Your task to perform on an android device: Open the TickTick app and sort the tasks by due date.
Image 0: 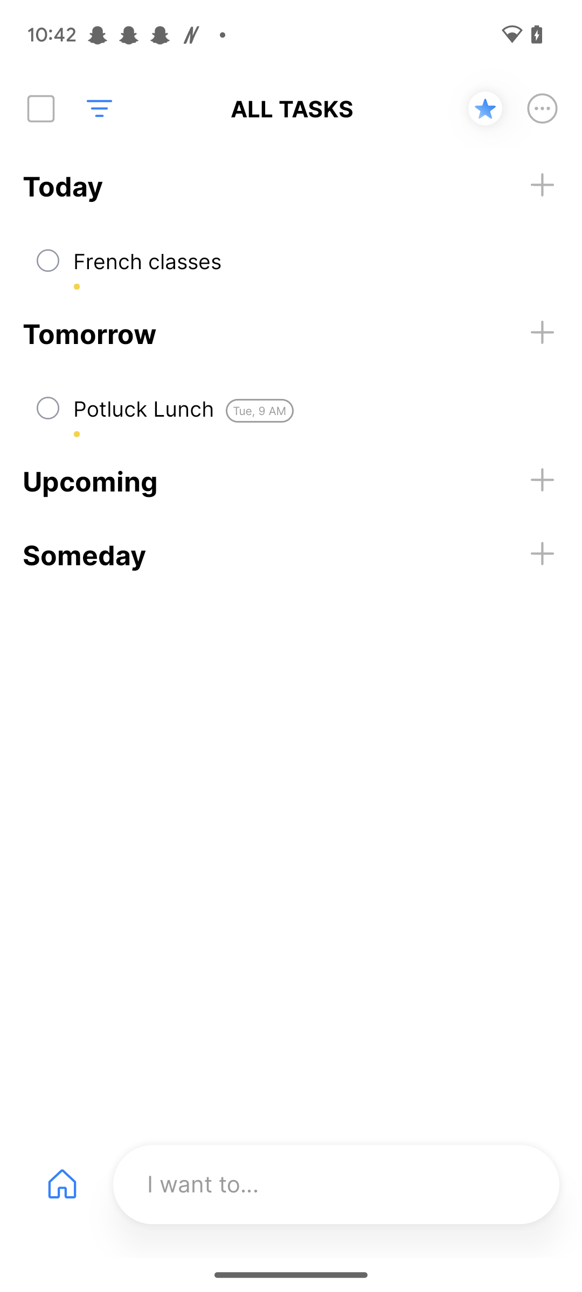
Open the TickTick app
Step 0: open app "TickTick"
Image 1: 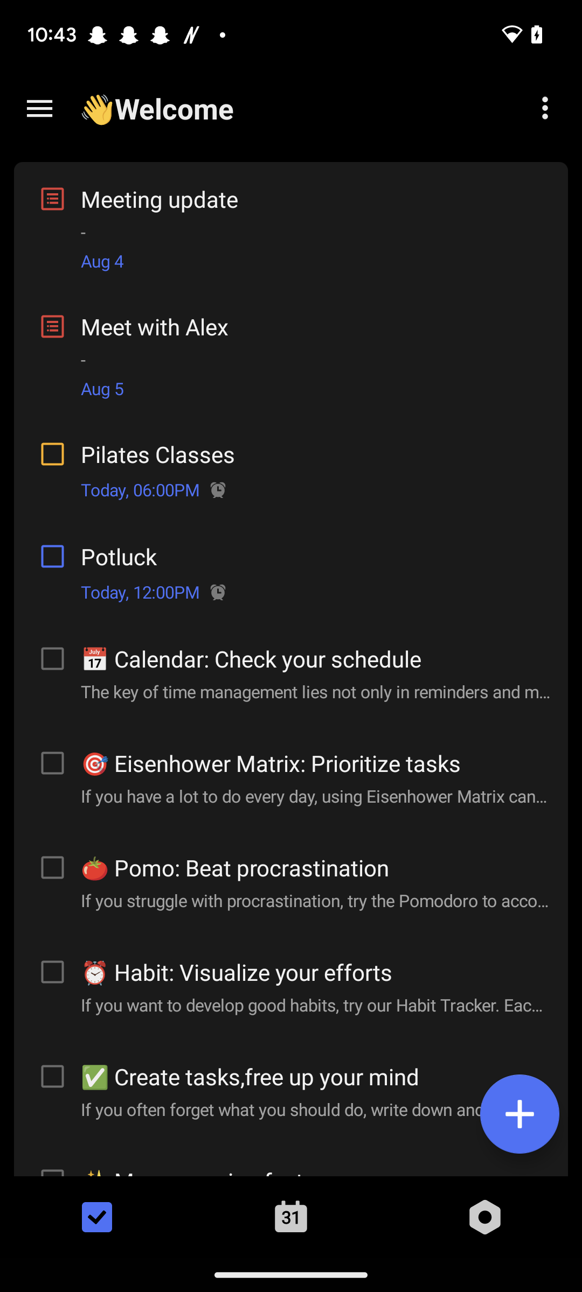
Click on the three dots at the top right corner of the screen
Step 1: click (544, 108)
Image 2: 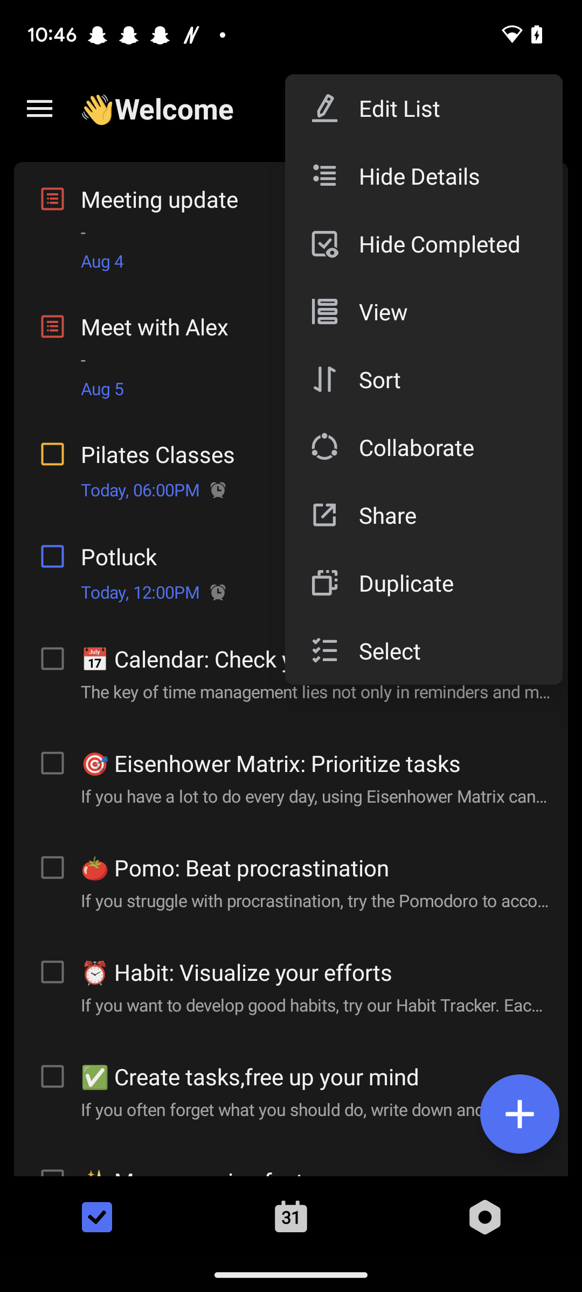
Click on the sort option
Step 2: click (449, 379)
Image 3: 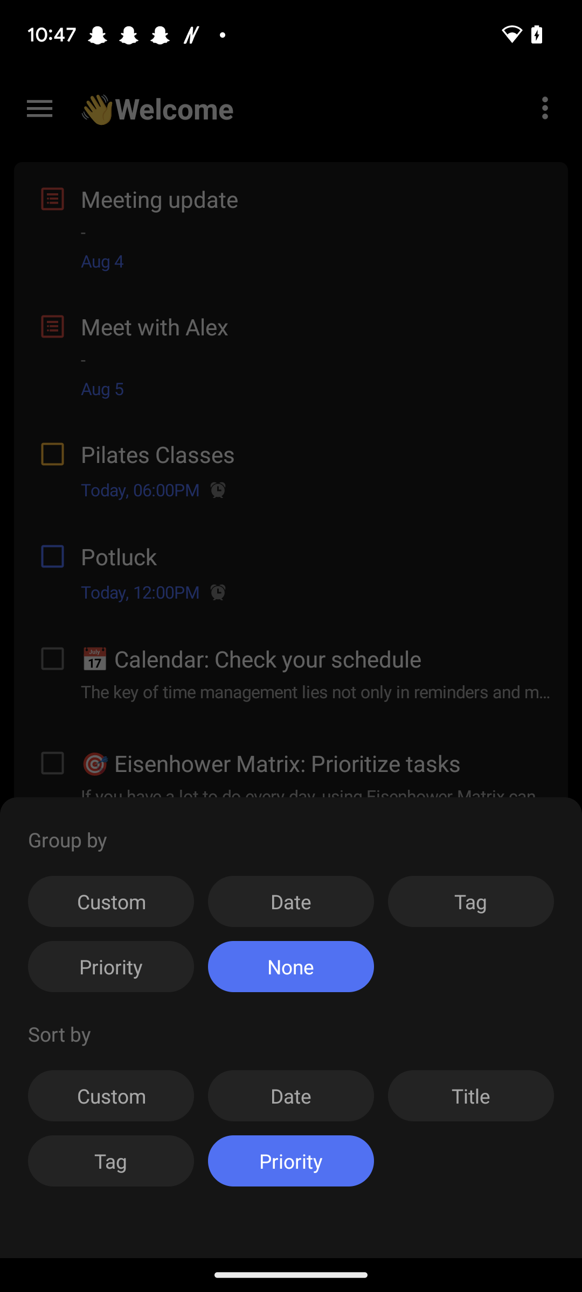
Click on the date option in sort by section
Step 3: click (290, 1096)
Image 4: 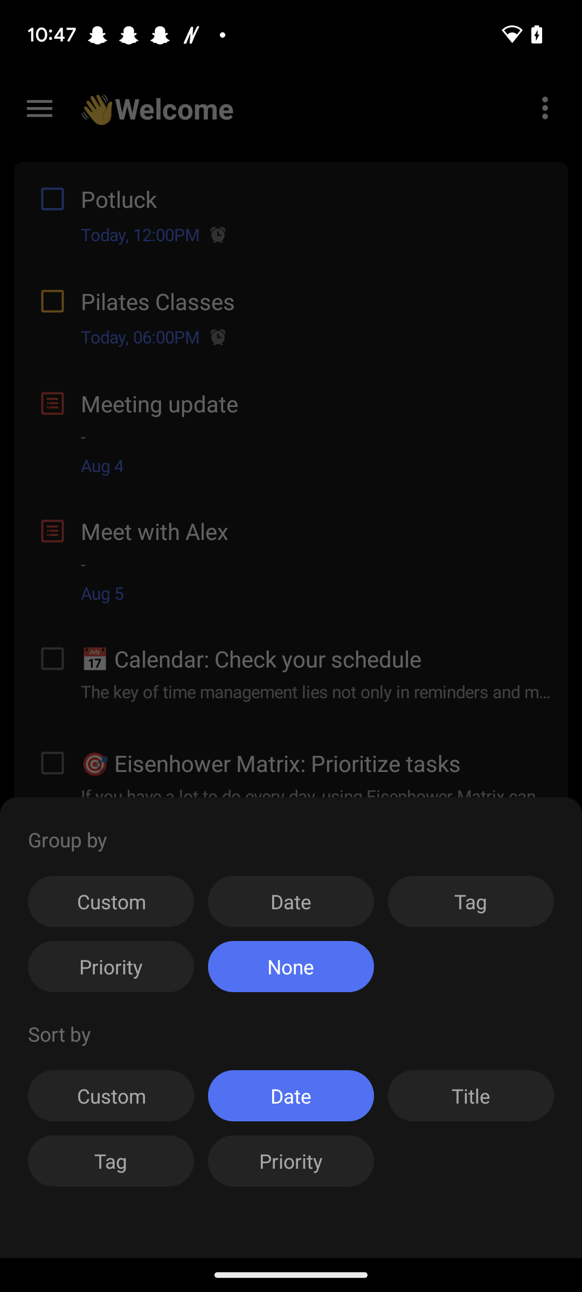
Go back to the previous screen
Step 4: press back button